Your task to perform on an android device: Delete the contact name Avc using the Contacts app.
Image 0: 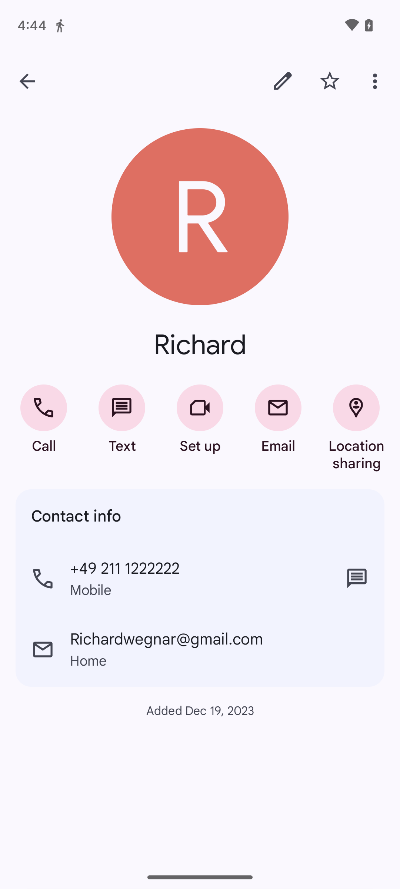
Go back to the Contacts list.
Step 0: press back button
Image 1: 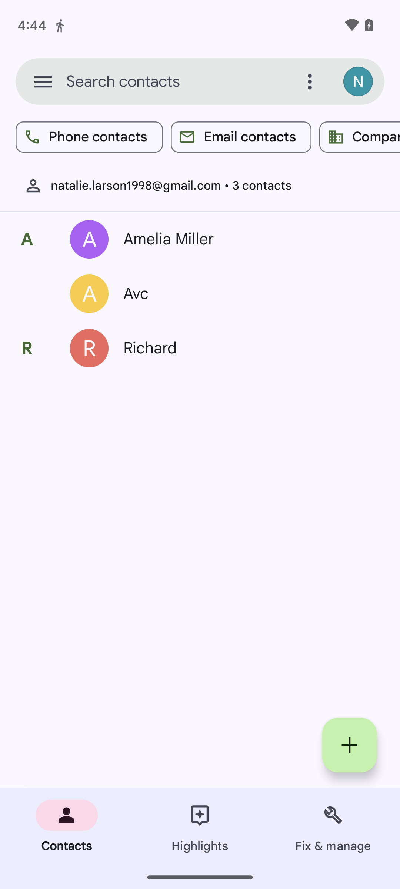
Long press on the Contact name Avc.
Step 1: long press (246, 293)
Image 2: 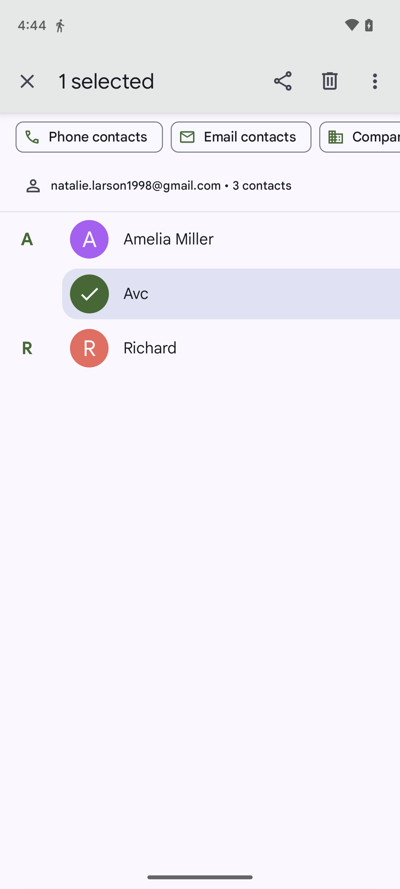
Click on the Delete icon at the top of the screen.
Step 2: click (330, 81)
Image 3: 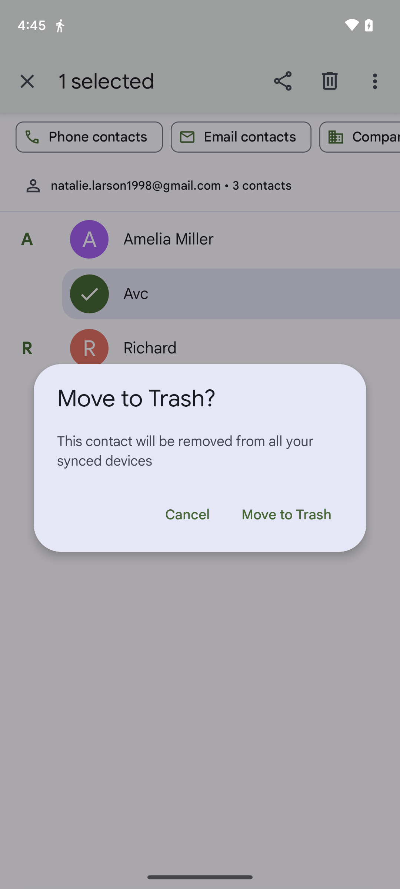
Click on Move to Trash tab.
Step 3: click (286, 515)